Your task to perform on an android device: I want all my latest photos at the same place , create an album named as Office Image and add the latest pictures to the album in the Gallery app.
Image 0: 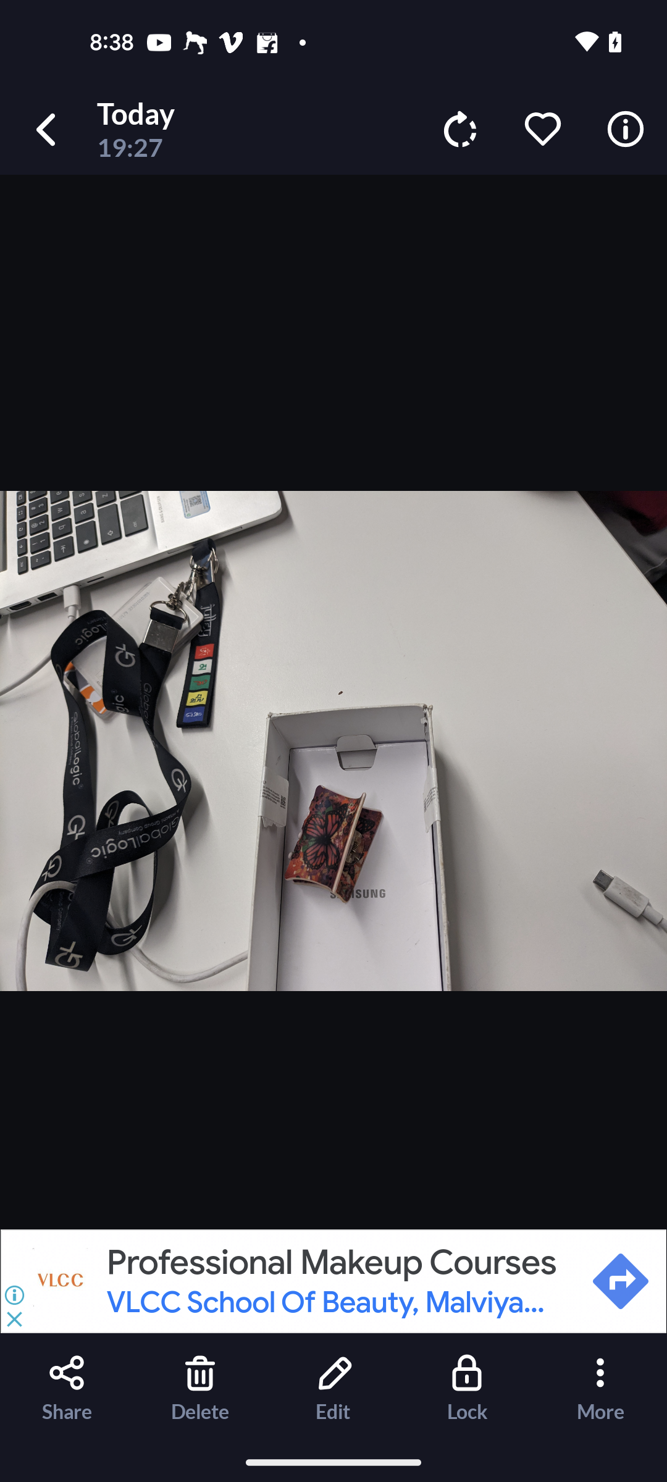
Get back to the Gallery homepage
Step 0: press back button
Image 1: 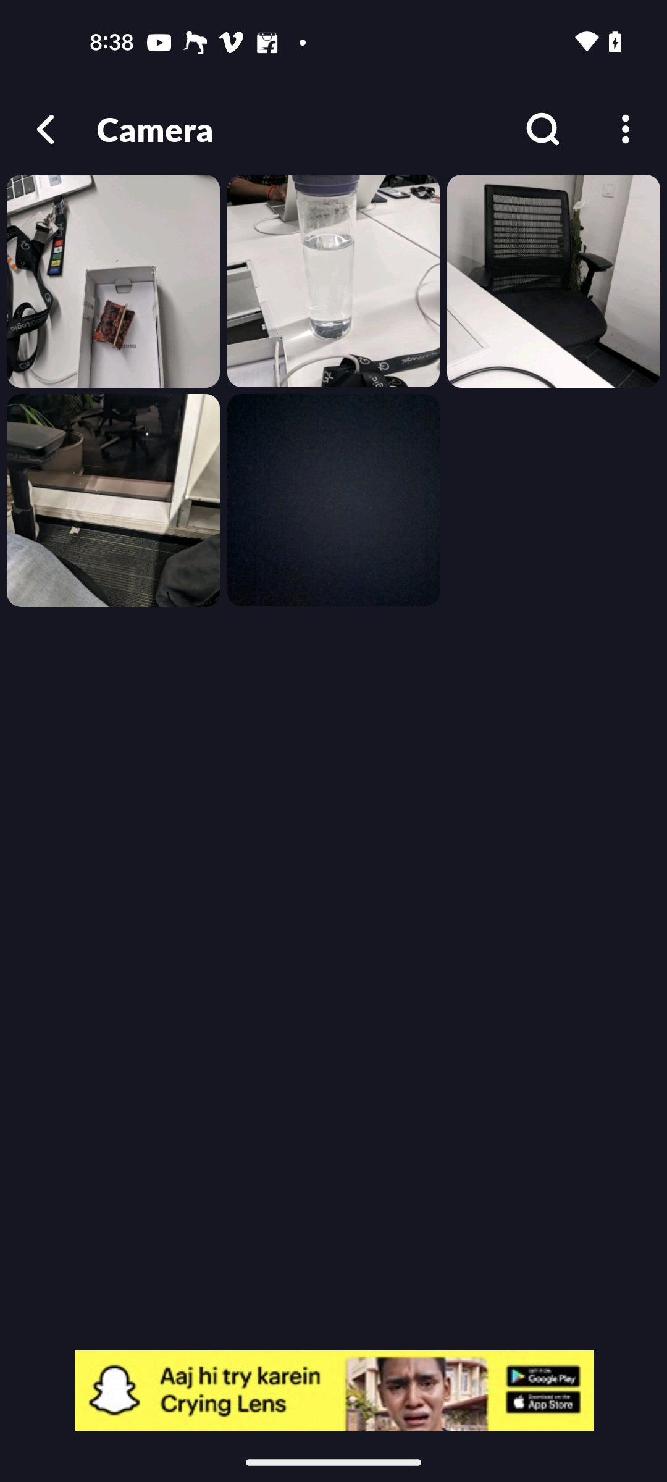
Get back to the Gallery homepage
Step 1: press back button
Image 3: 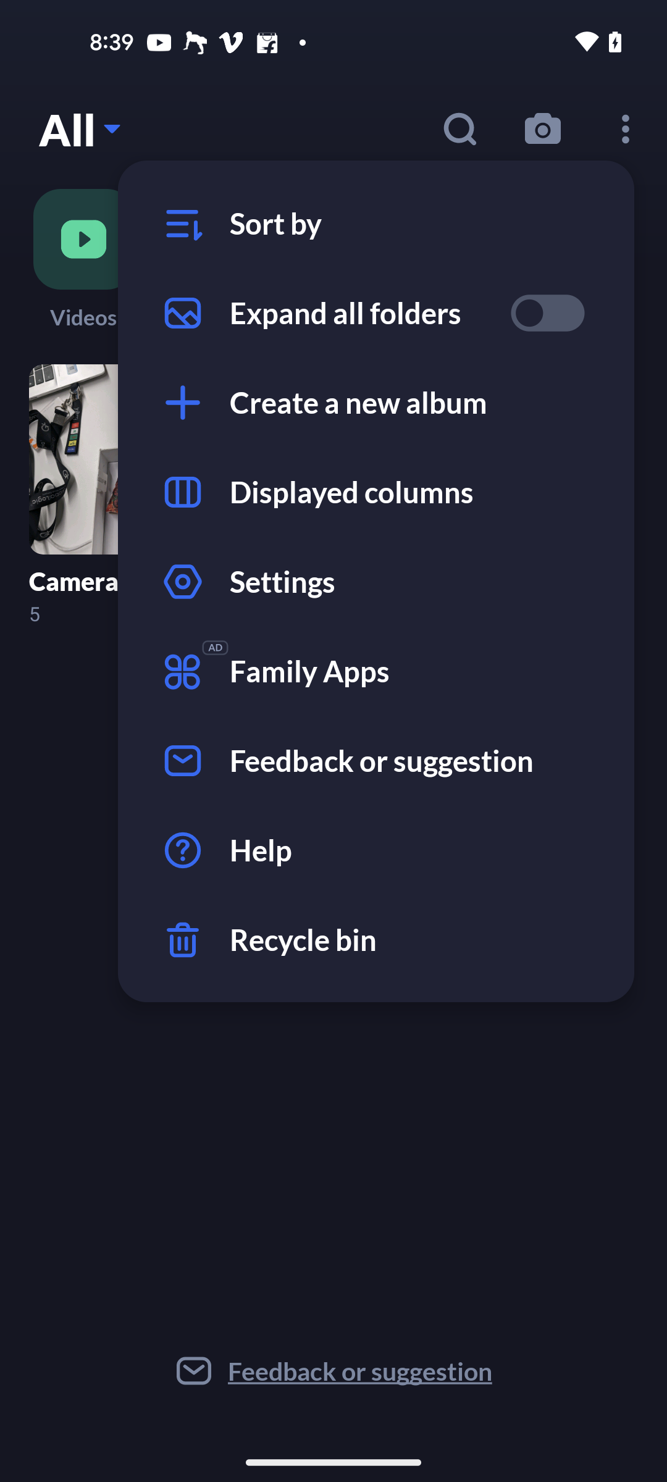
Click on the Create a new album option
Step 3: click (358, 402)
Image 4: 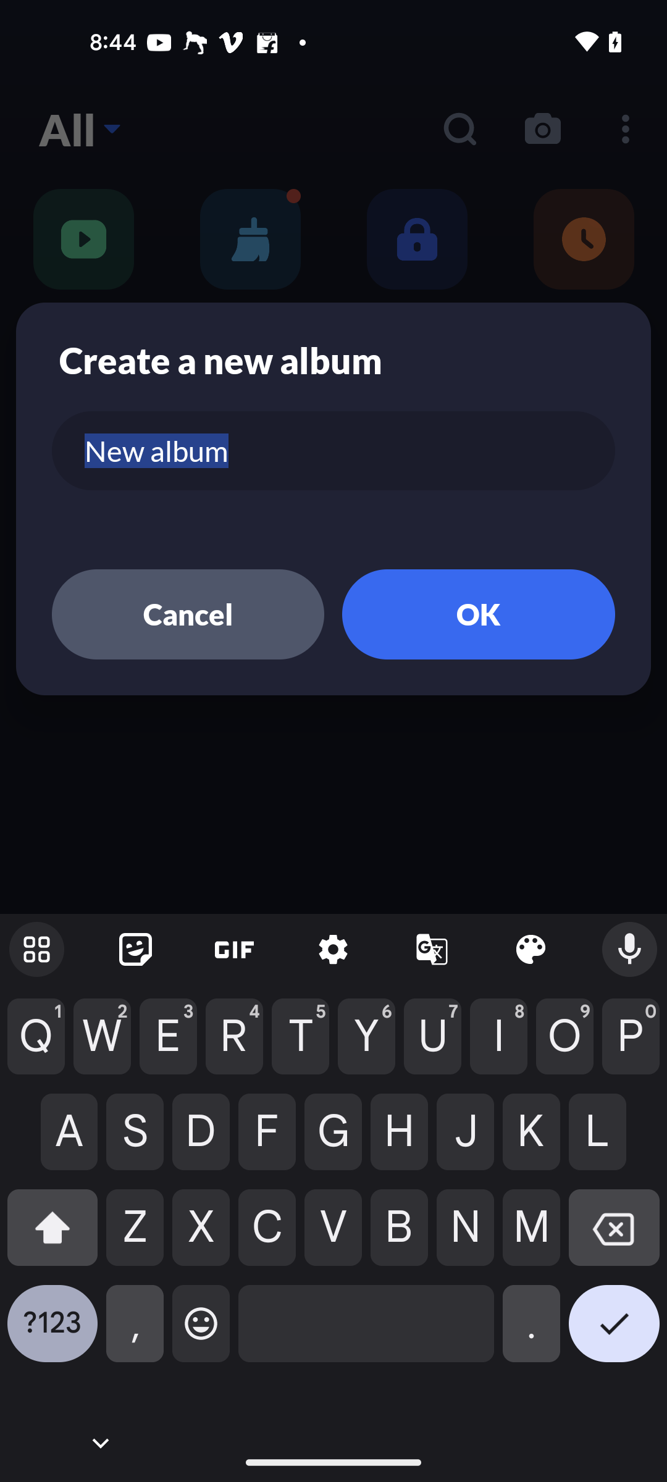
Change the Album name to office Images
Step 4: type "office Images"
Image 6: 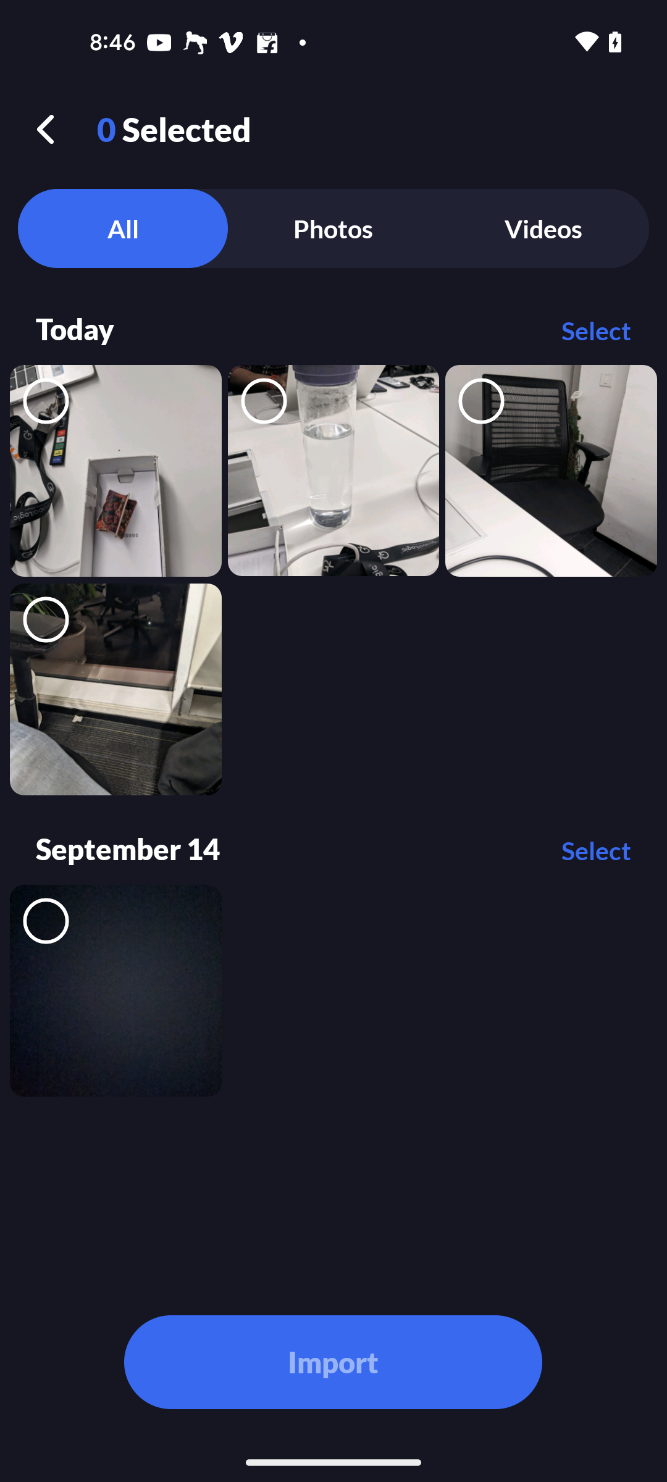
Select the first four recent images
Step 6: click (46, 399)
Image 8: 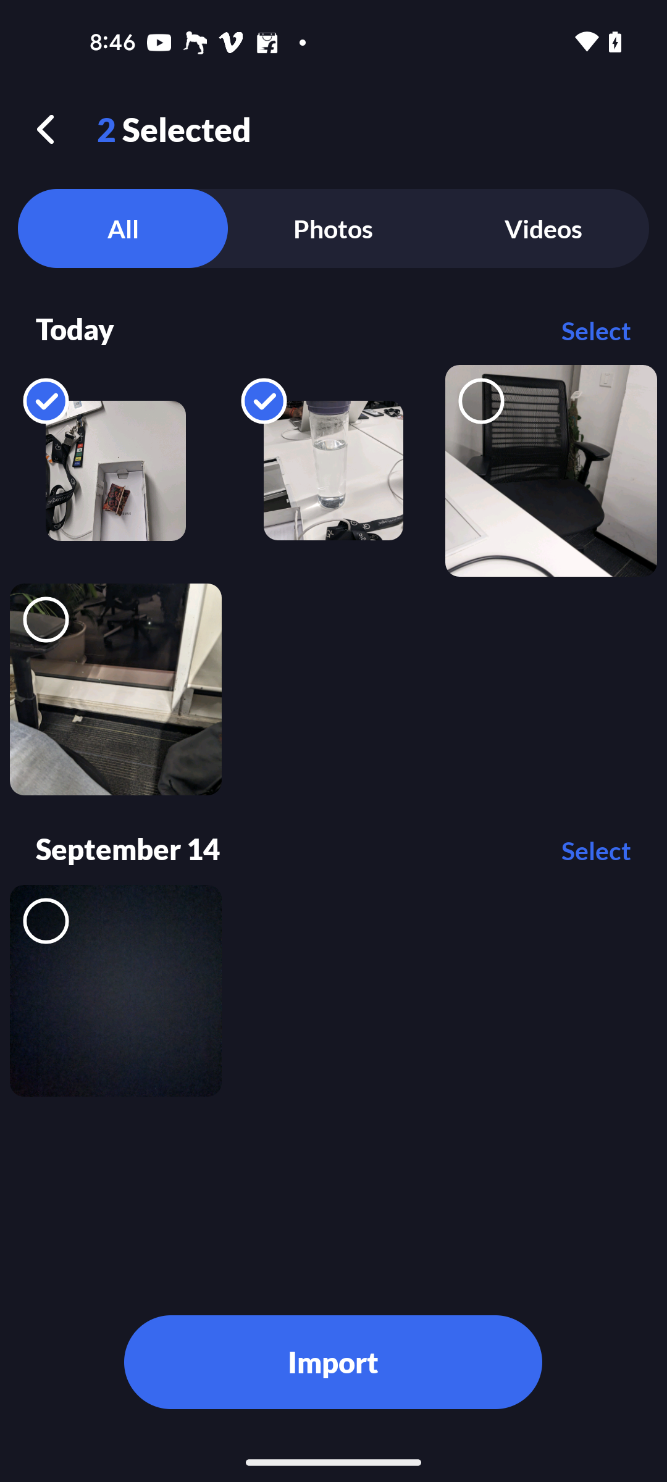
Select the first four recent images
Step 8: click (474, 403)
Image 9: 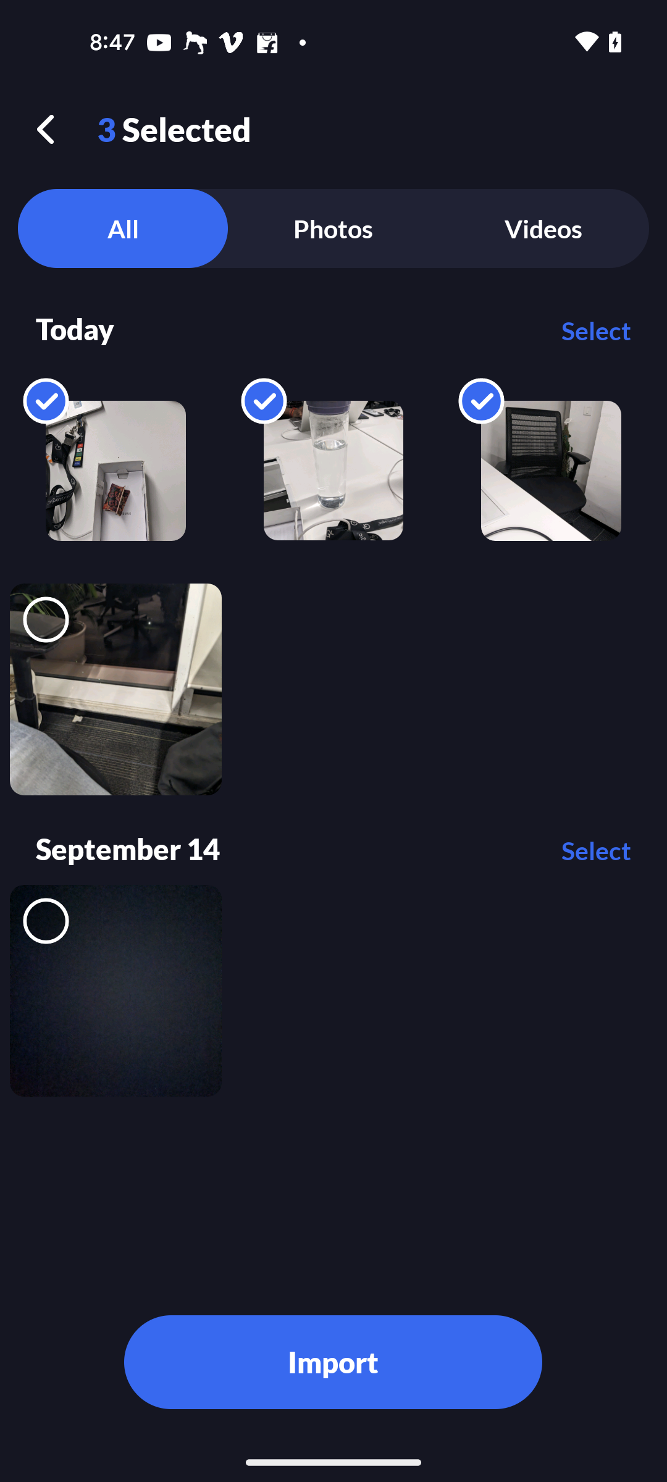
Select the first four recent images
Step 9: click (46, 616)